Your task to perform on an android device: Share the event fitness/yoga through gmail app
Image 0: 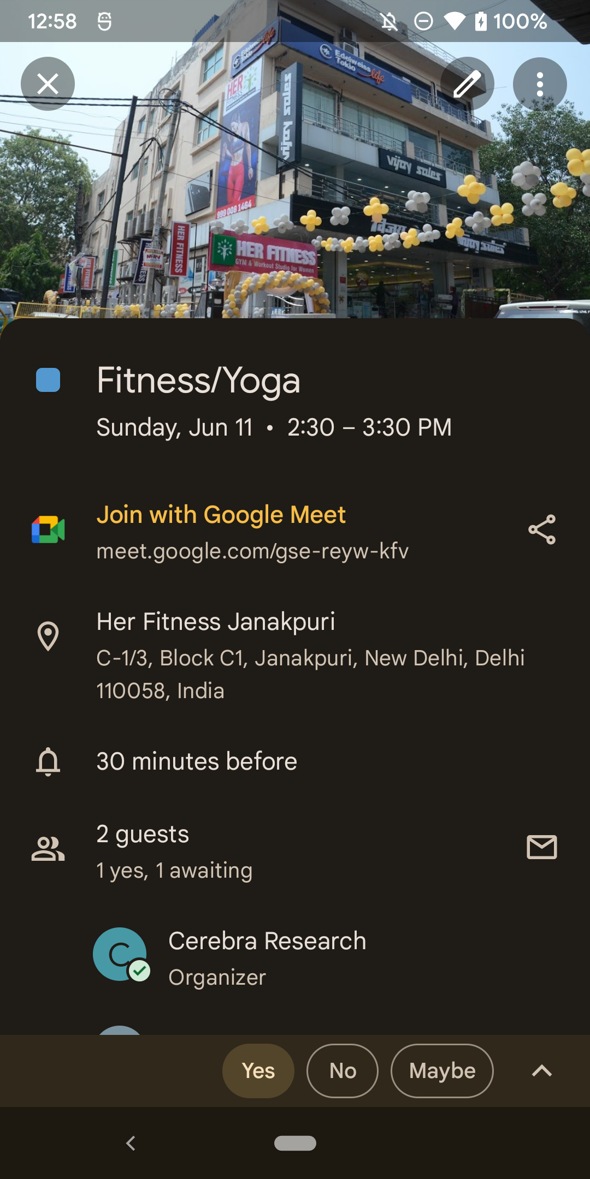
Click on the share icon
Step 0: click (541, 529)
Image 1: 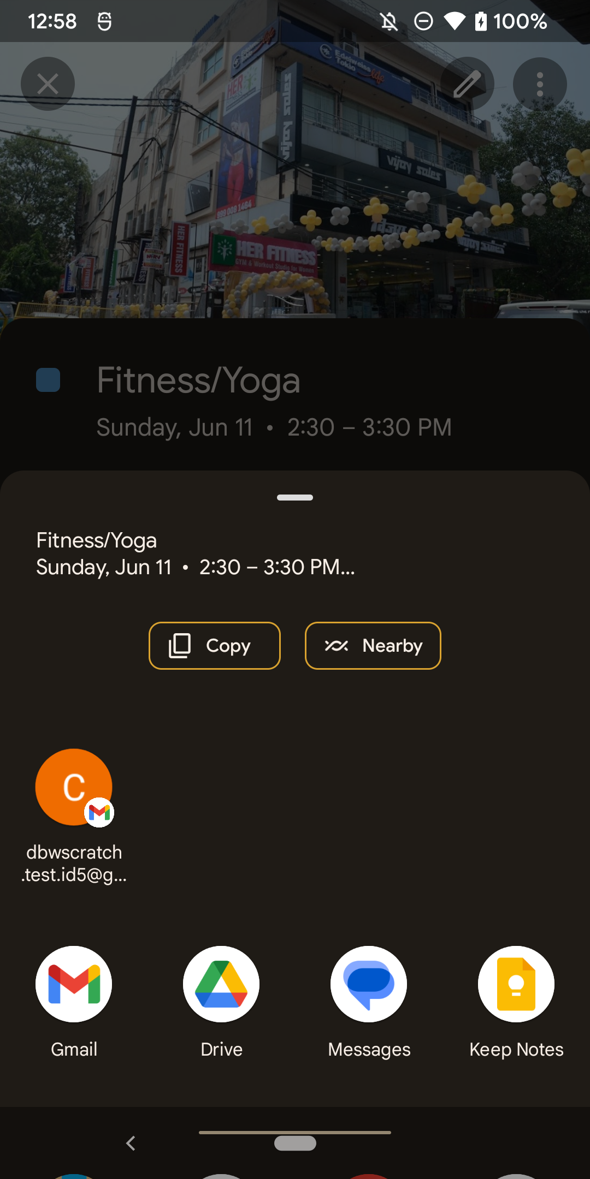
Click on the Gmail app
Step 1: click (74, 1006)